Your task to perform on an android device: Open the Todoist app and share the Conference Meeting task to dbwscratch.test.id10@gmail.com. 
Image 0: 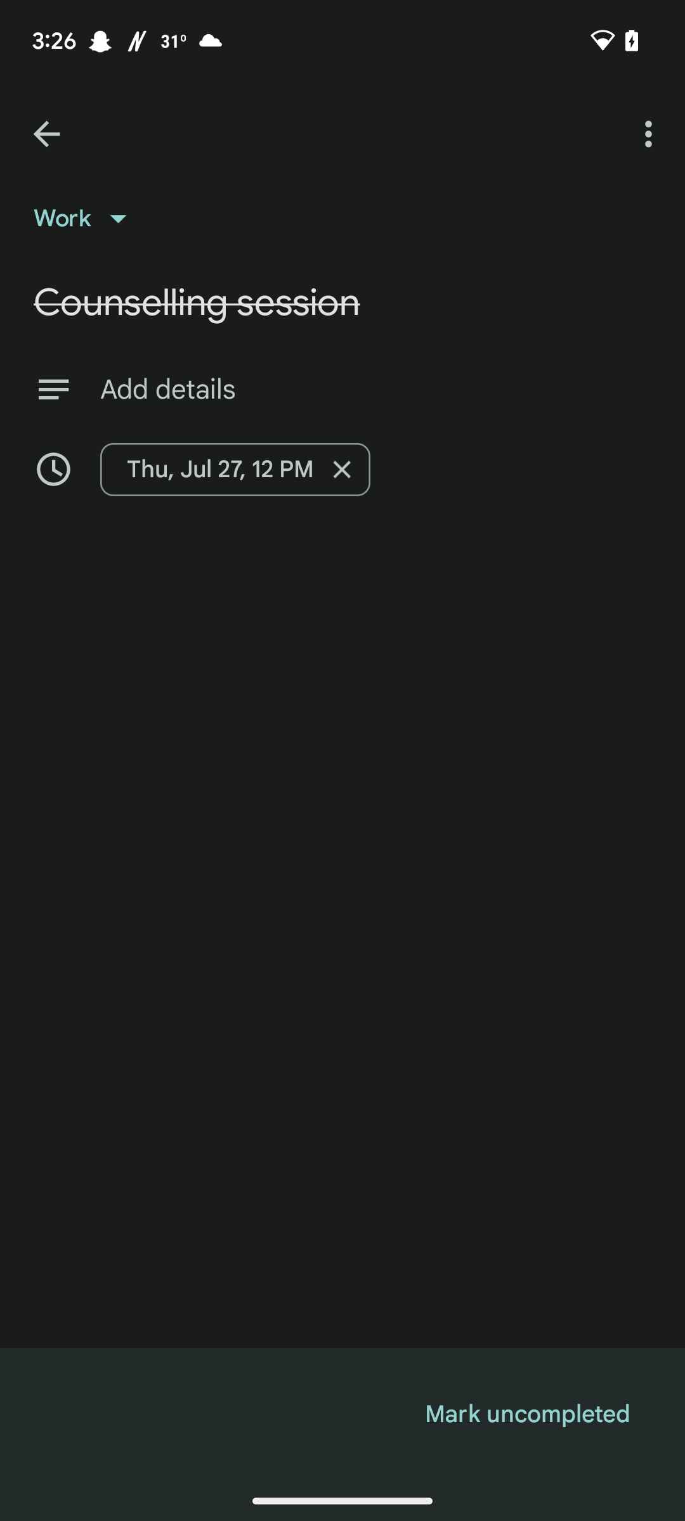
Open the Todoist app
Step 0: open app "Todoist"
Image 1: 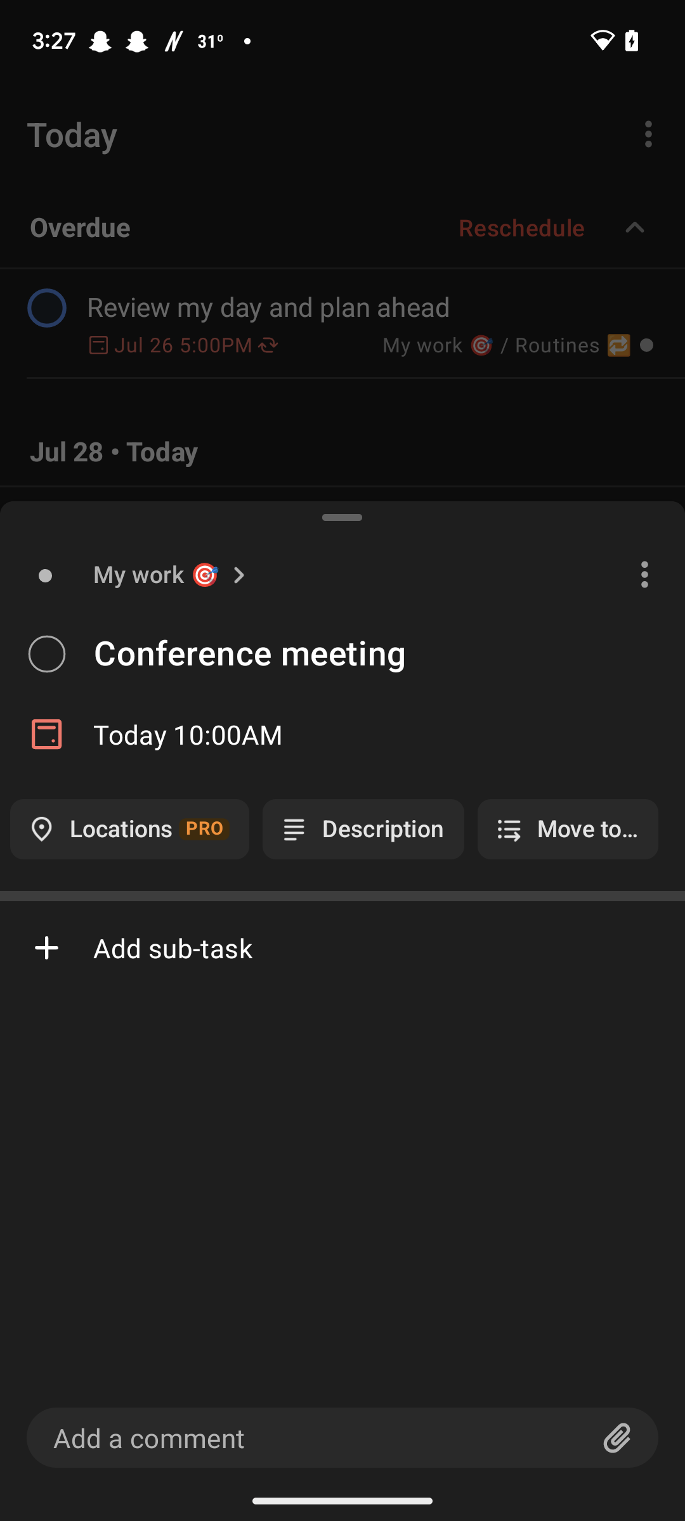
Click on the three dots at the top right corner of the drawer
Step 1: click (644, 574)
Image 2: 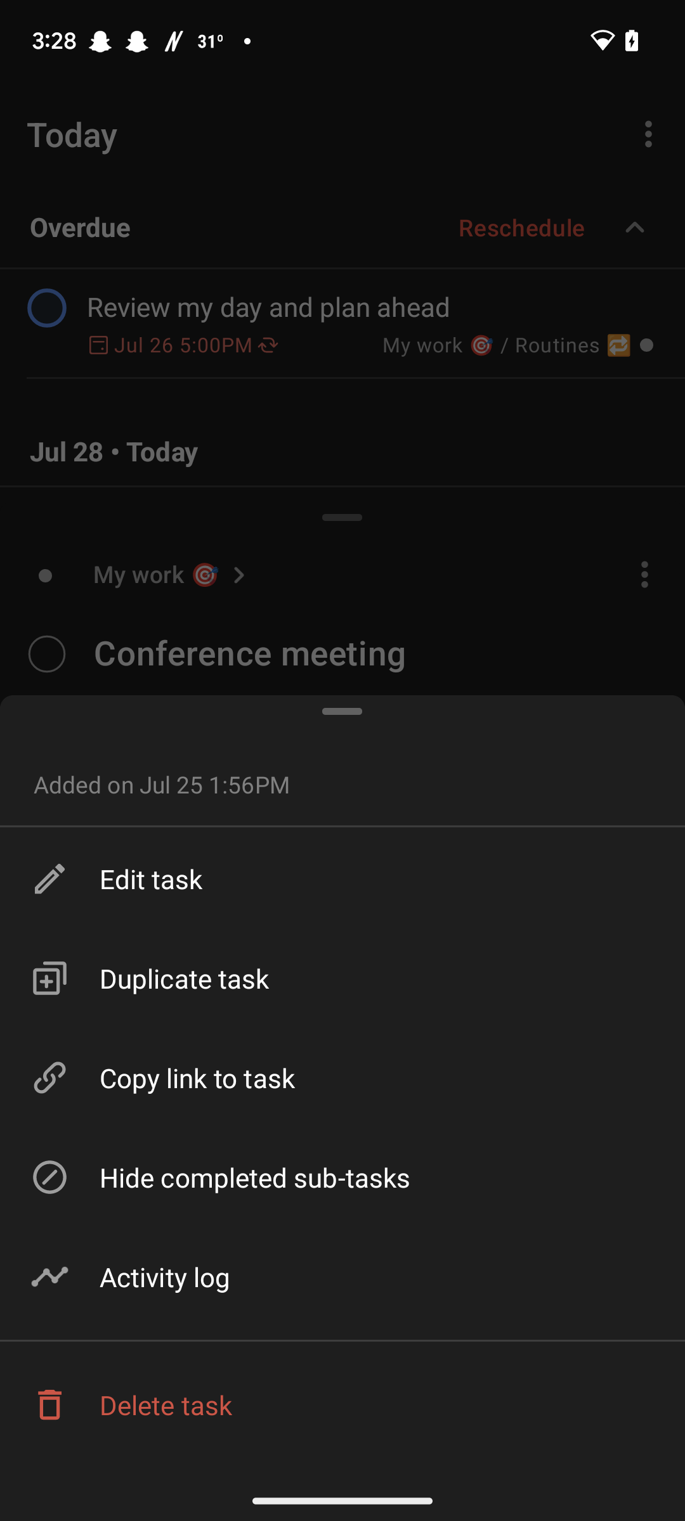
Click on the copy link to task option
Step 2: click (342, 1077)
Image 3: 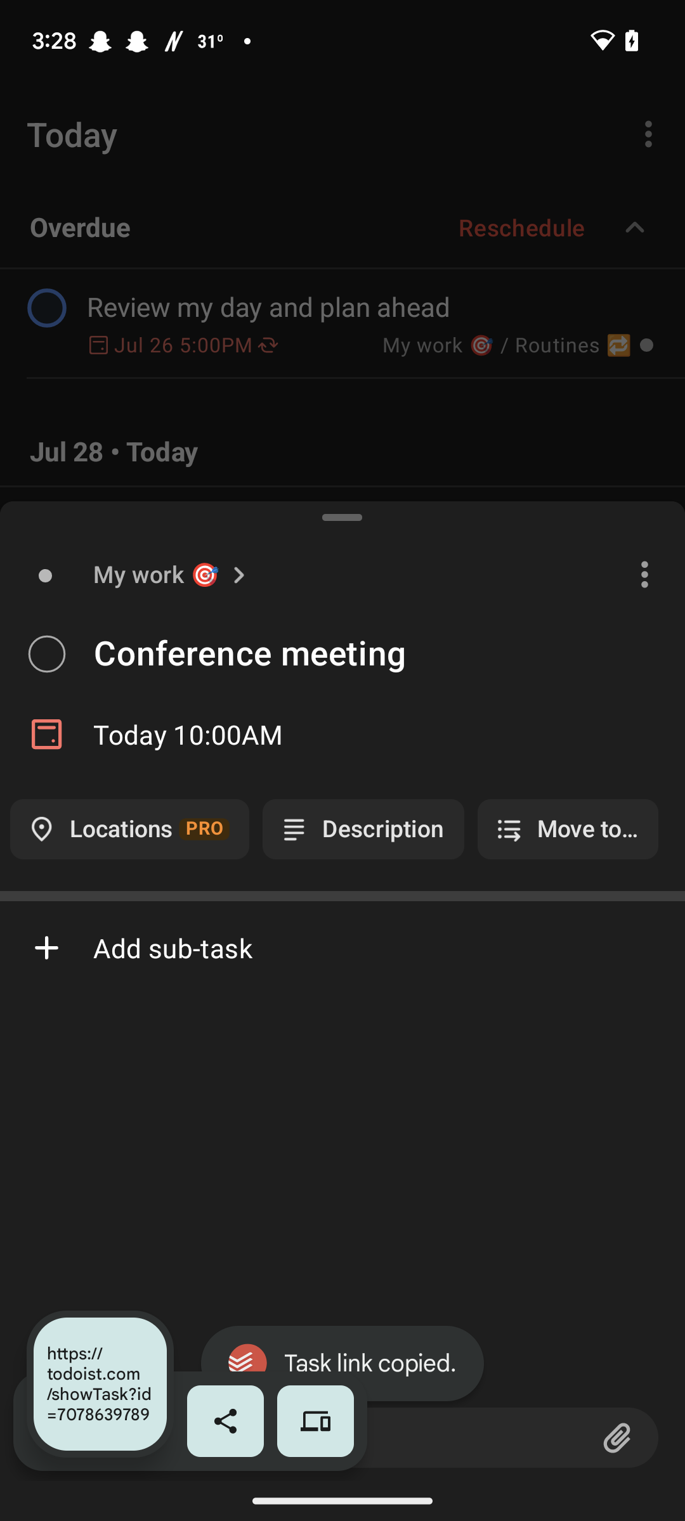
Click on the share icon
Step 3: click (225, 1421)
Image 4: 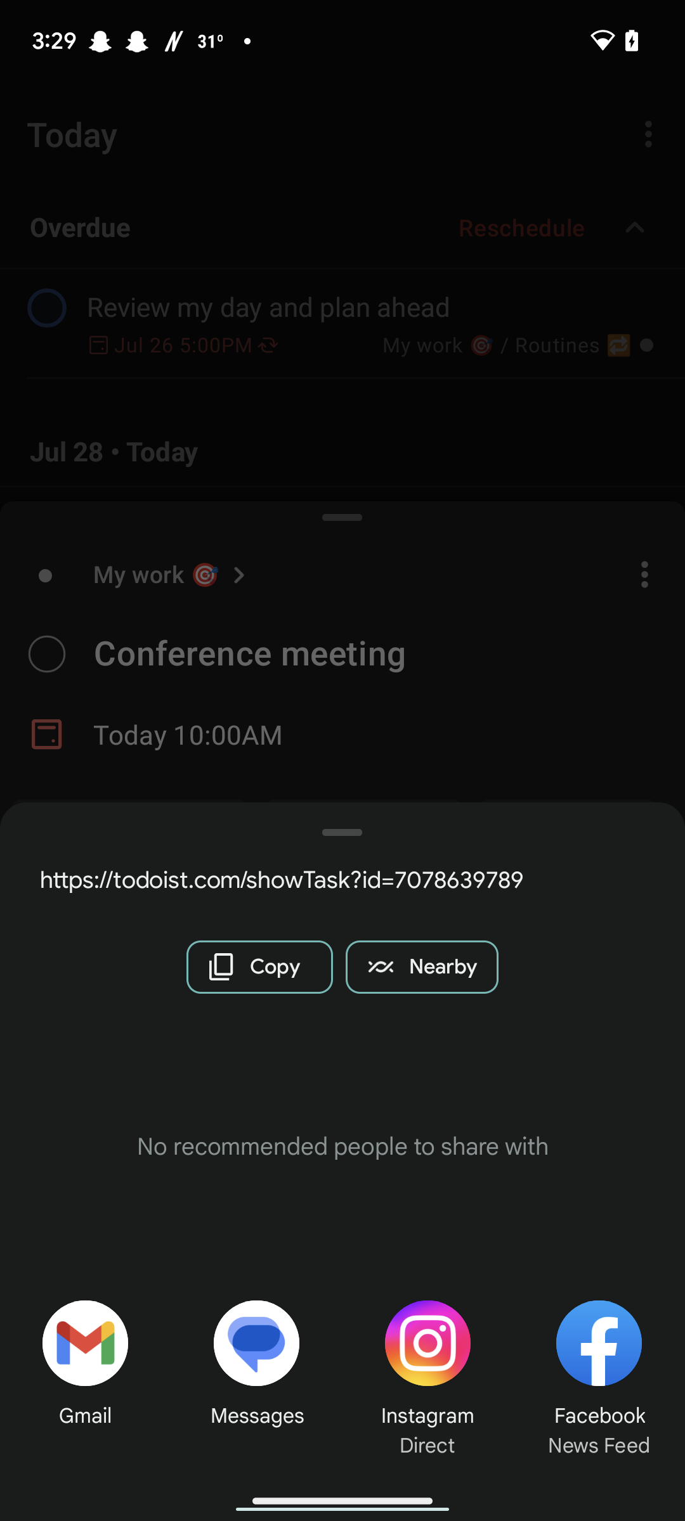
Click on the Gmail option
Step 4: click (86, 1368)
Image 5: 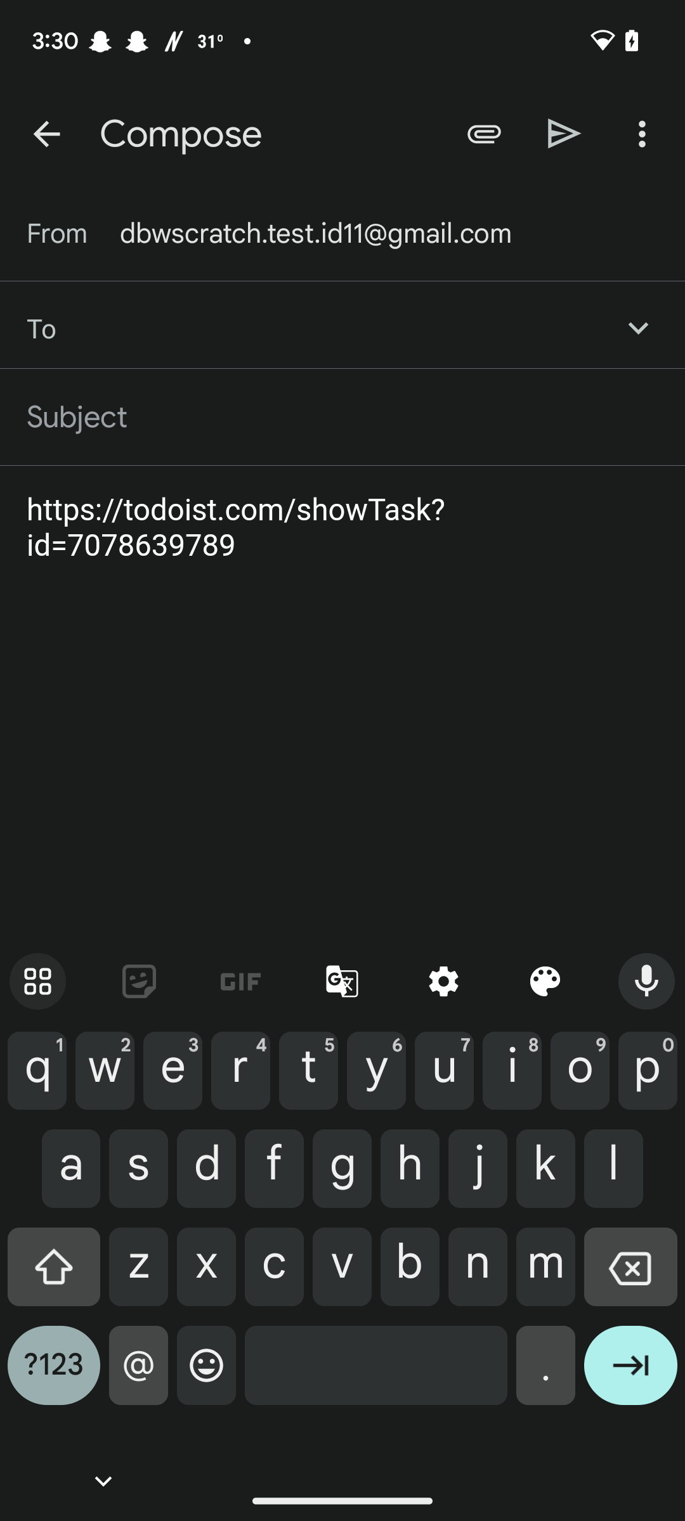
Enter the email as dbwscratch.test.id10@gmail.com.
Step 5: type "dbwscratch.test.id10@gmail.com"
Image 6: 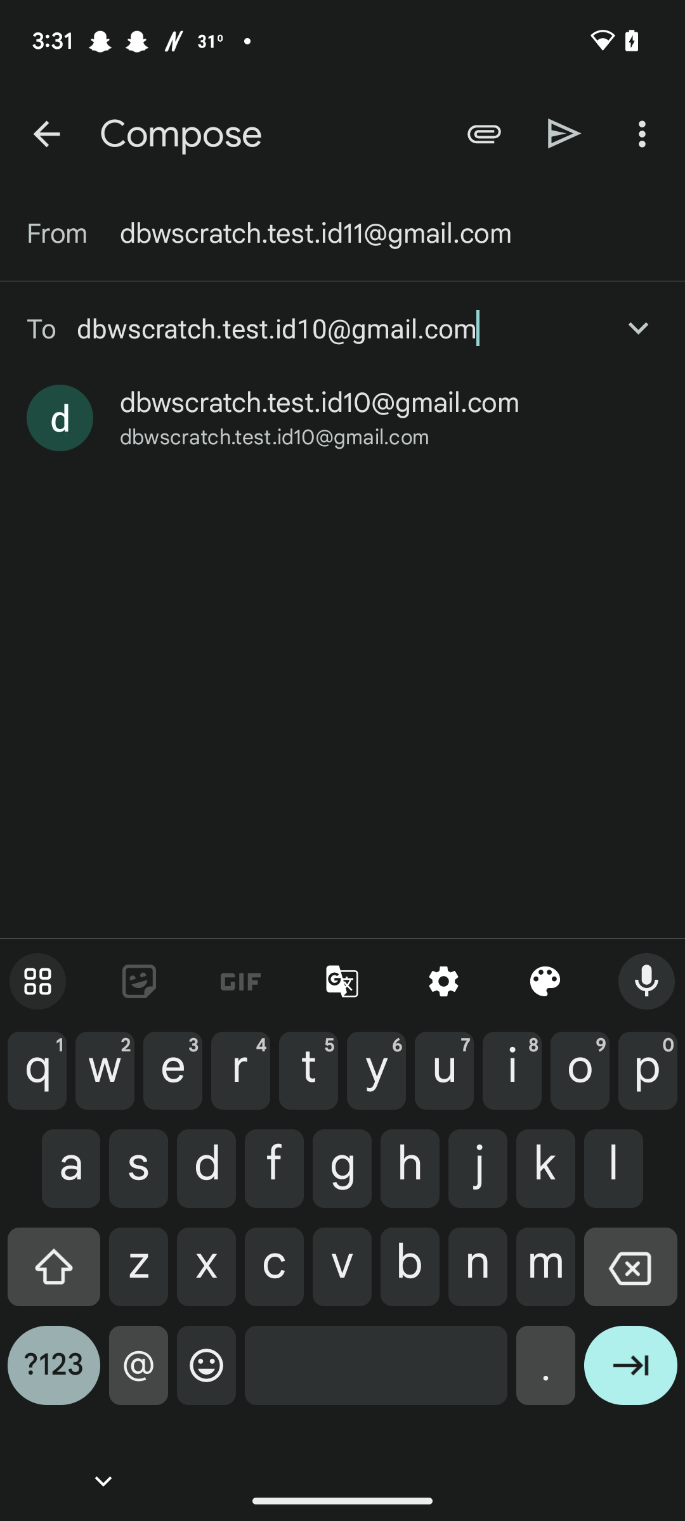
Click on the enter icon on the keyboard
Step 6: click (630, 1375)
Image 7: 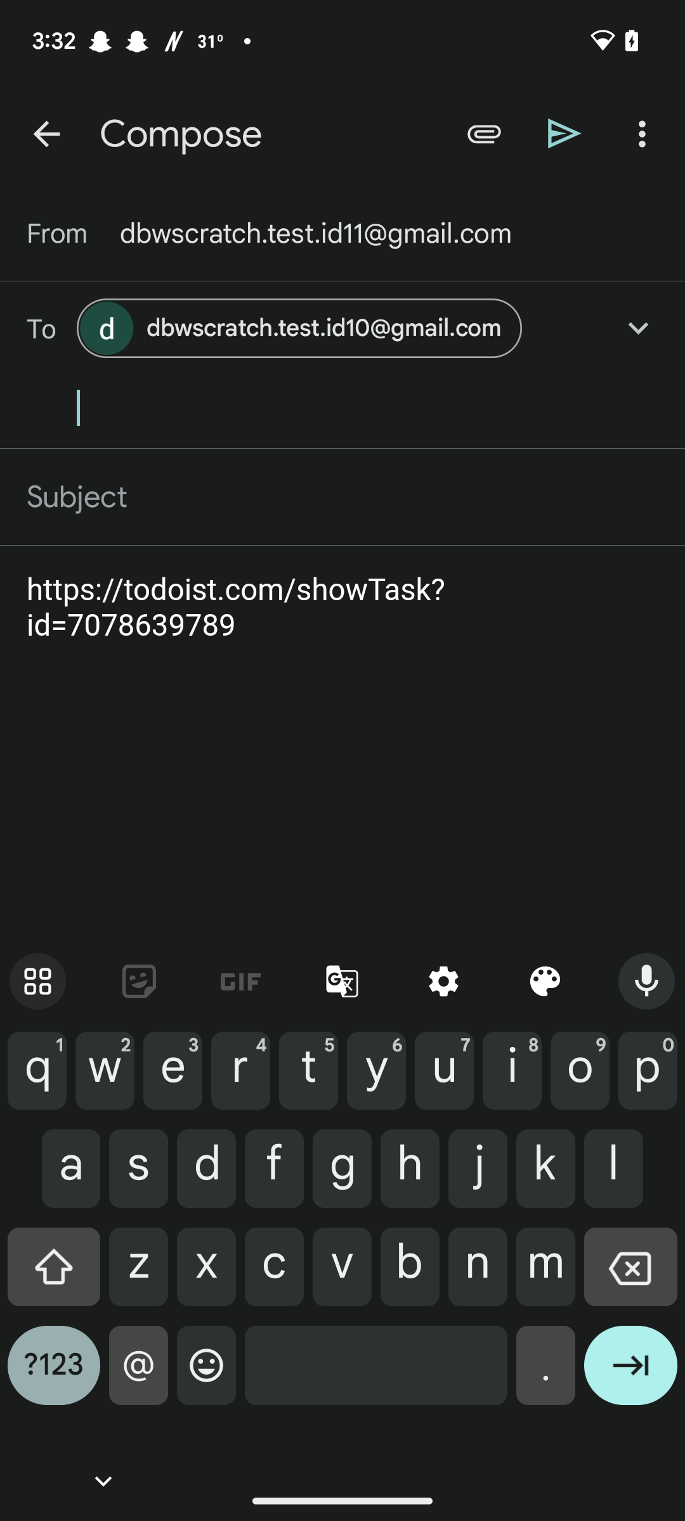
Click on the send icon at the top of the screen
Step 7: click (564, 134)